Your task to perform on an android device: I want to buy new black jeans. Search for the Agolde women jeans in size 32 on the eBay app.
Image 0: 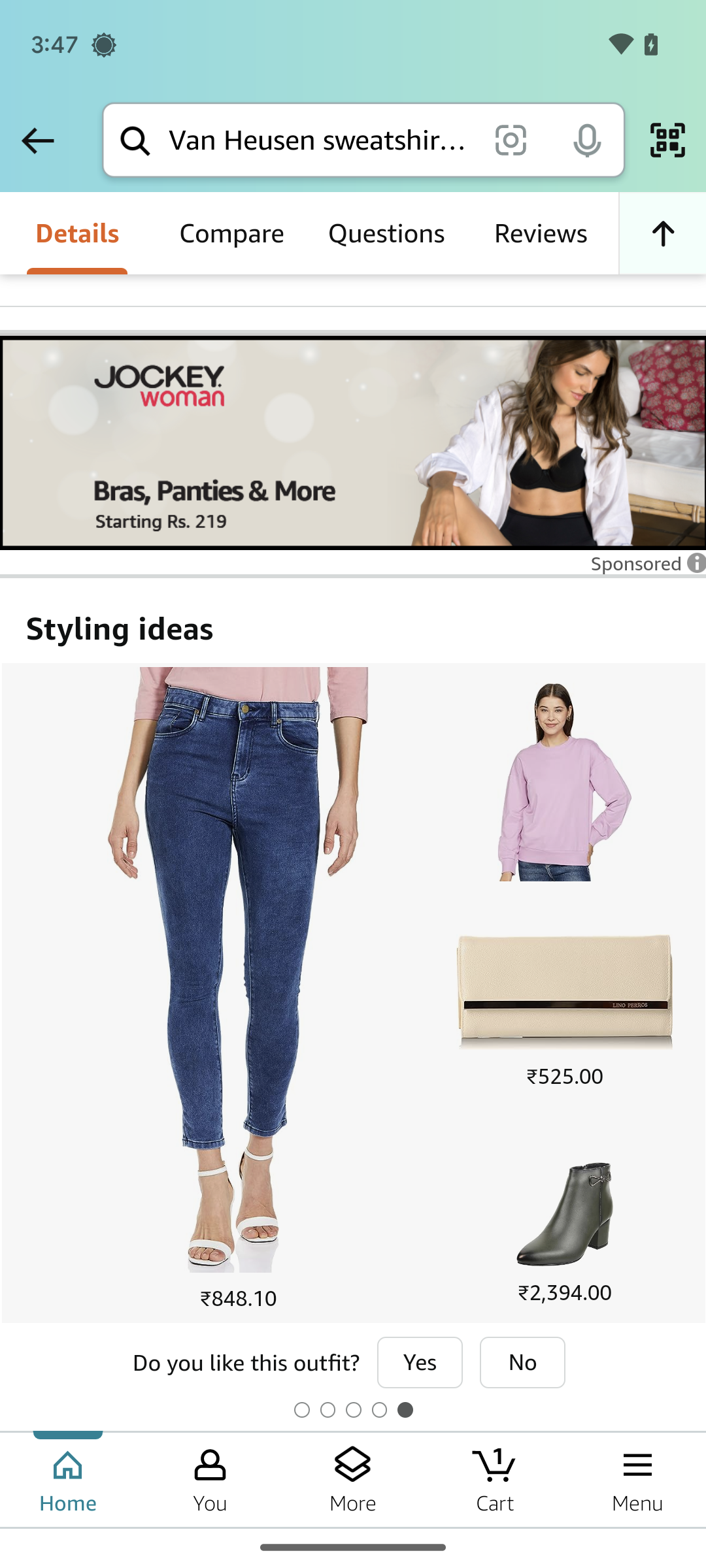
Open the eBay app.
Step 0: open app "eBay"
Image 1: 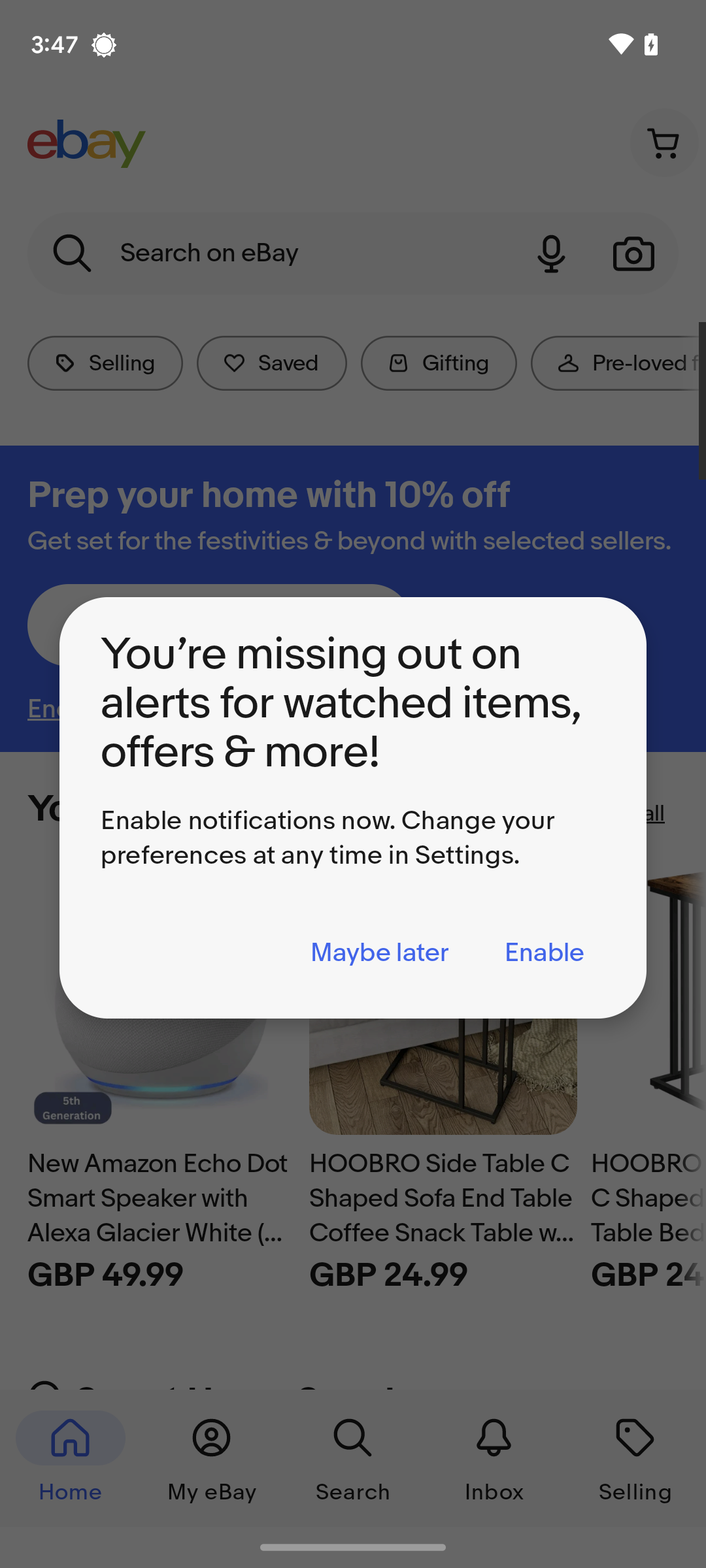
Open the eBay app.
Step 1: wait
Image 2: 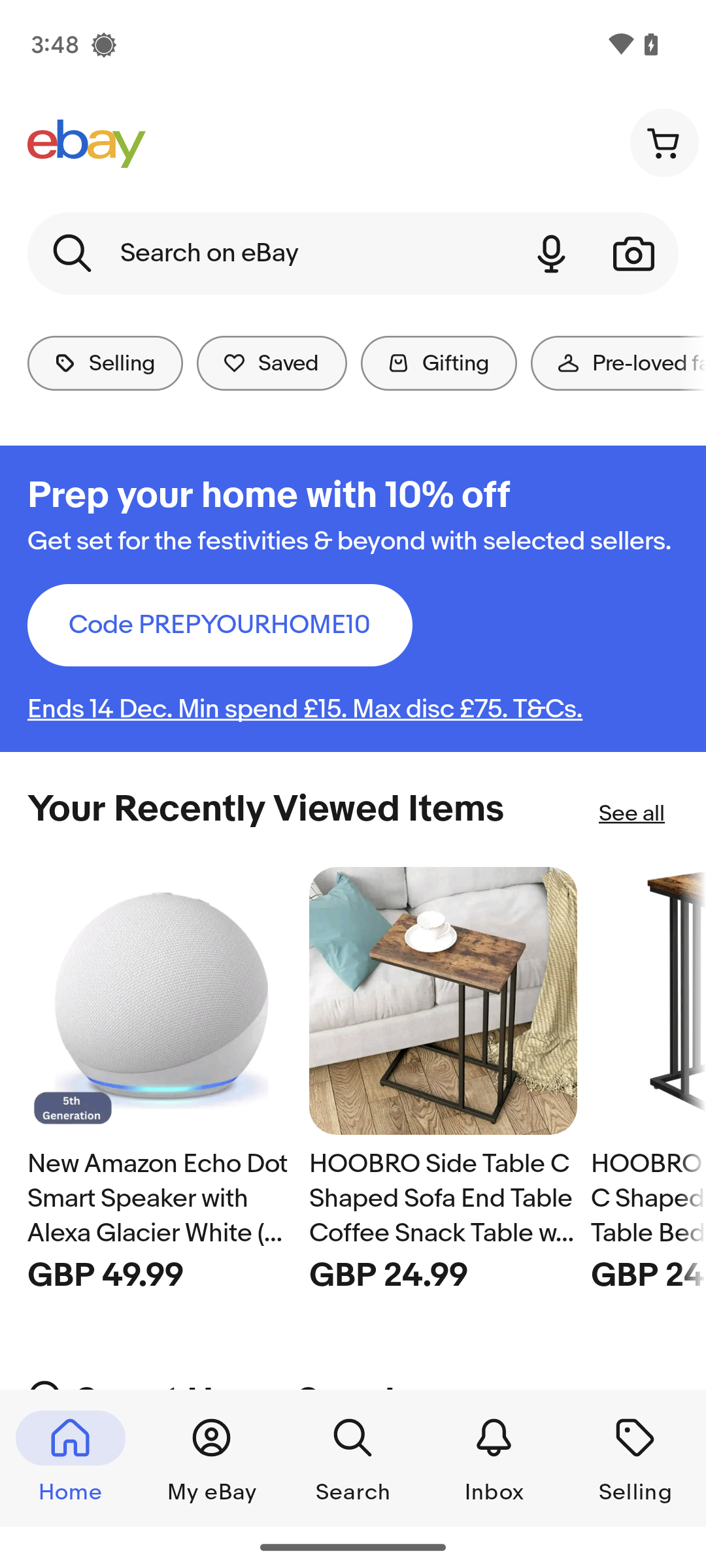
Click on the search bar at the top of the screen.
Step 2: click (270, 253)
Image 3: 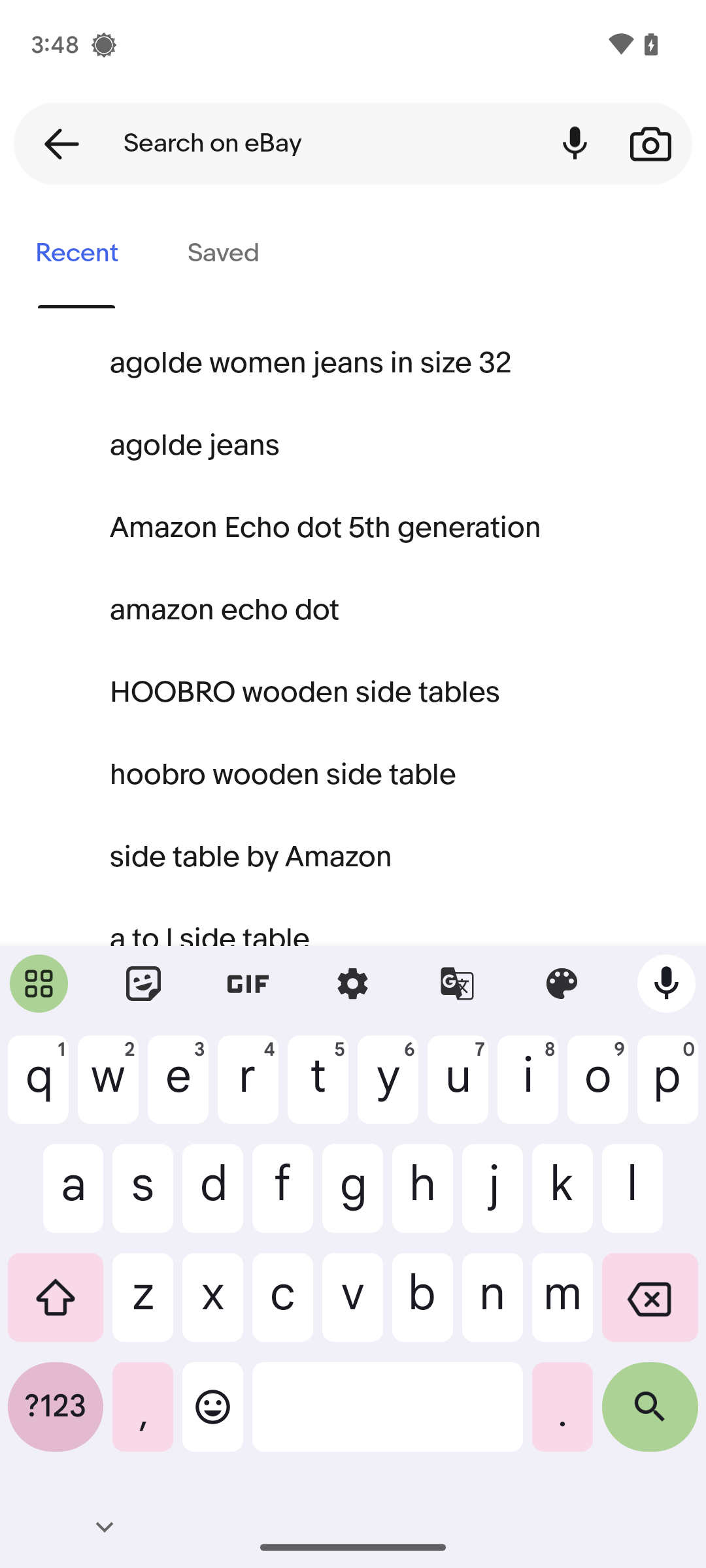
Type in Agolde women jeans in size 32.
Step 3: type "Agolde women jeans in size 32"
Image 4: 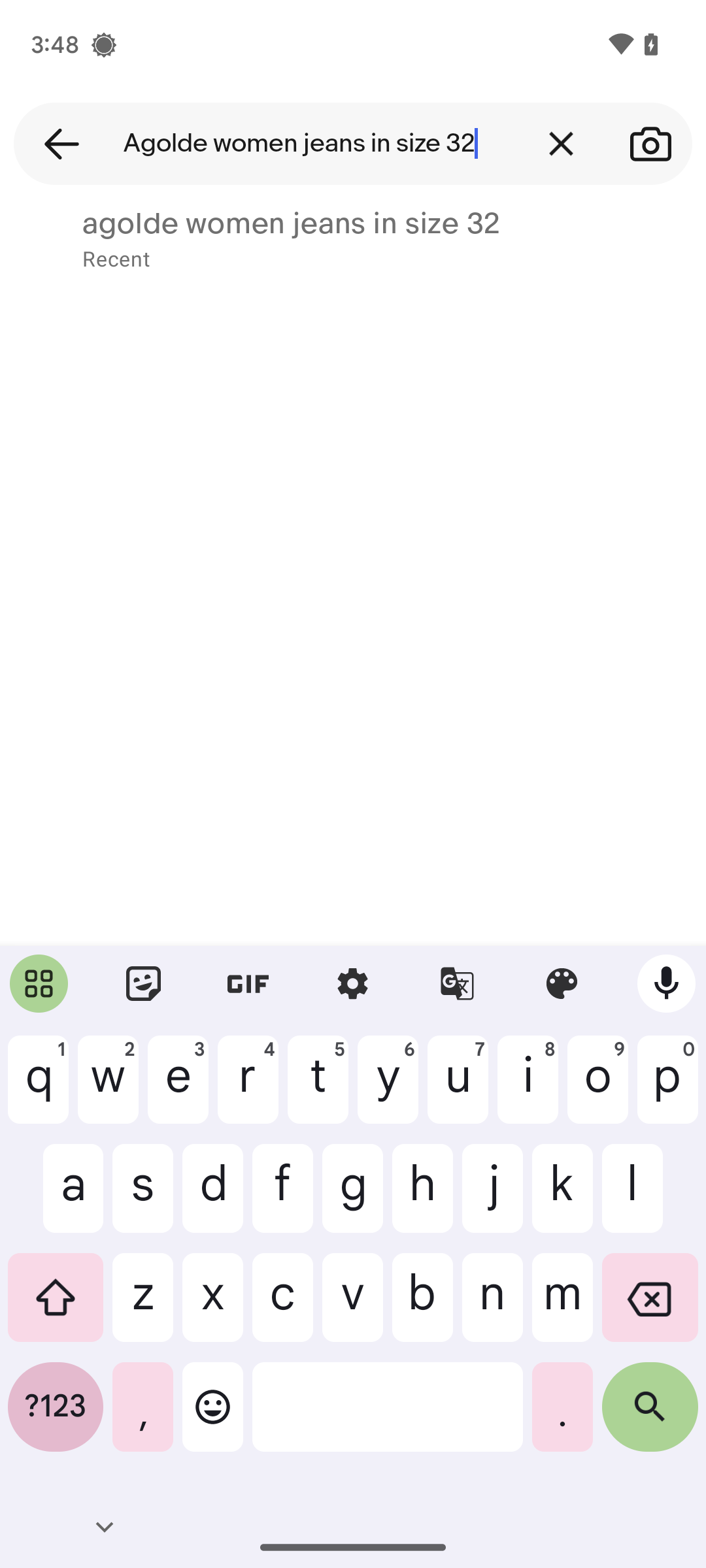
Click on the search  button at the bottom right of the keyboard.
Step 4: click (650, 1417)